Your task to perform on an android device: I have a yoga session early tomorrow morning. In the clock app, set an alarm for 7;00 AM to wake me up.
Image 0: 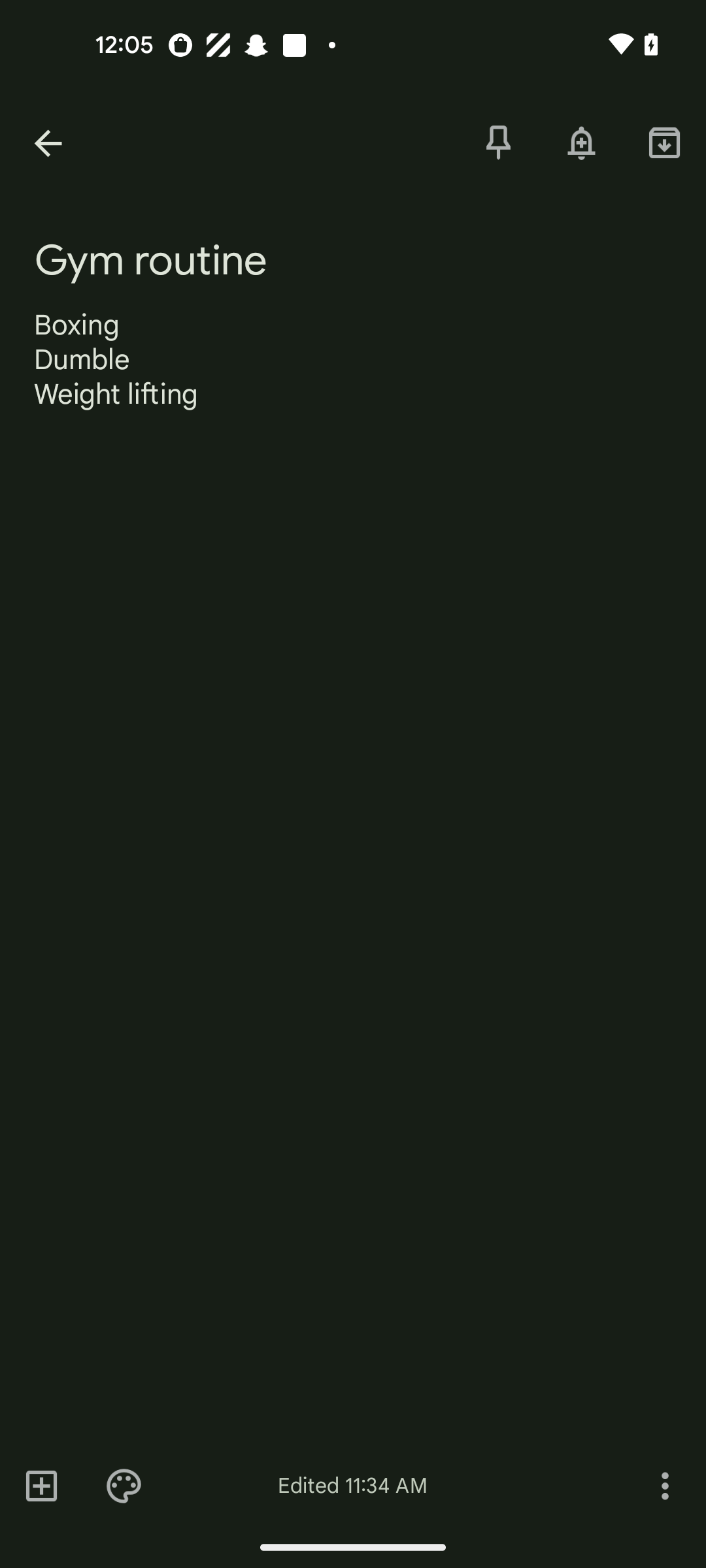
open the clock app
Step 0: open app "Clock"
Image 1: 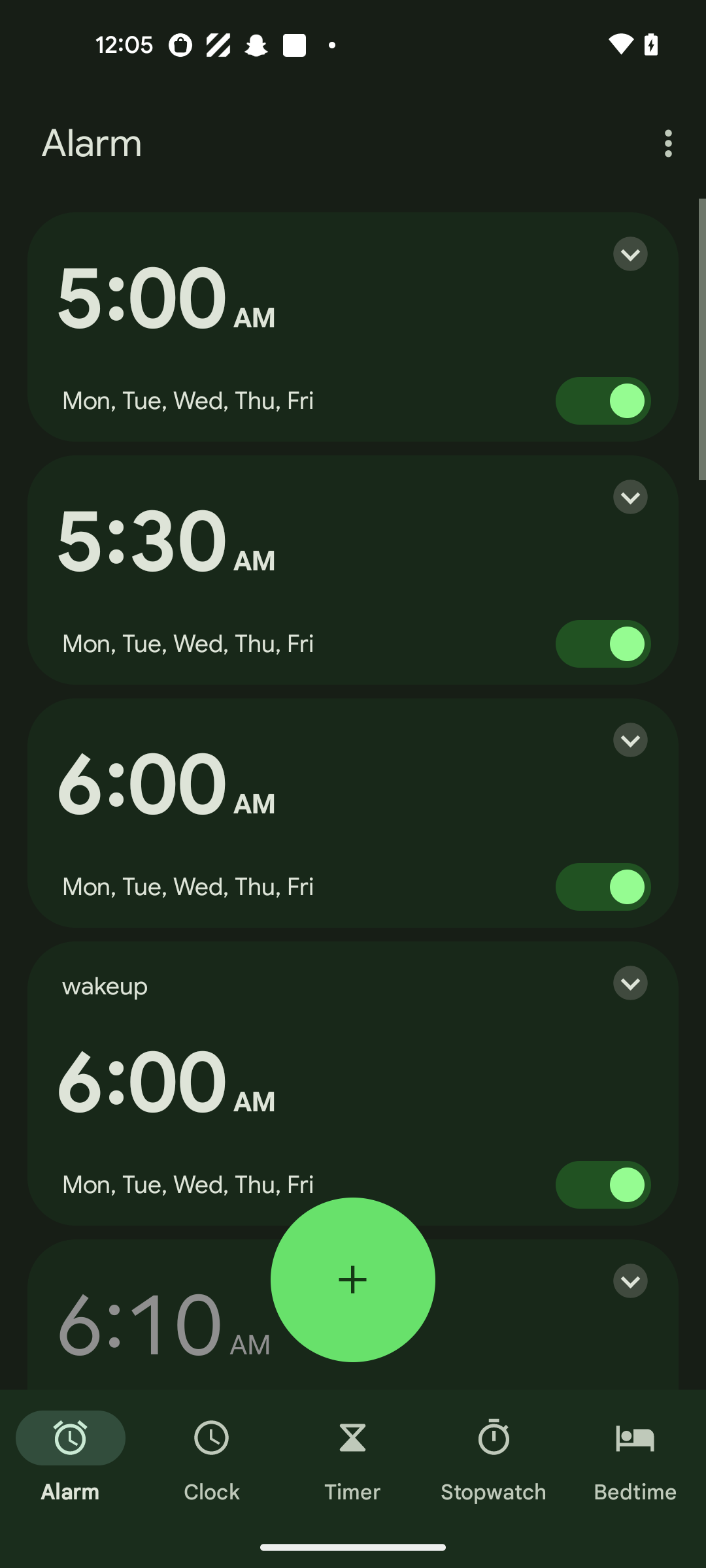
Click on the + icon of the screen
Step 1: click (353, 1279)
Image 2: 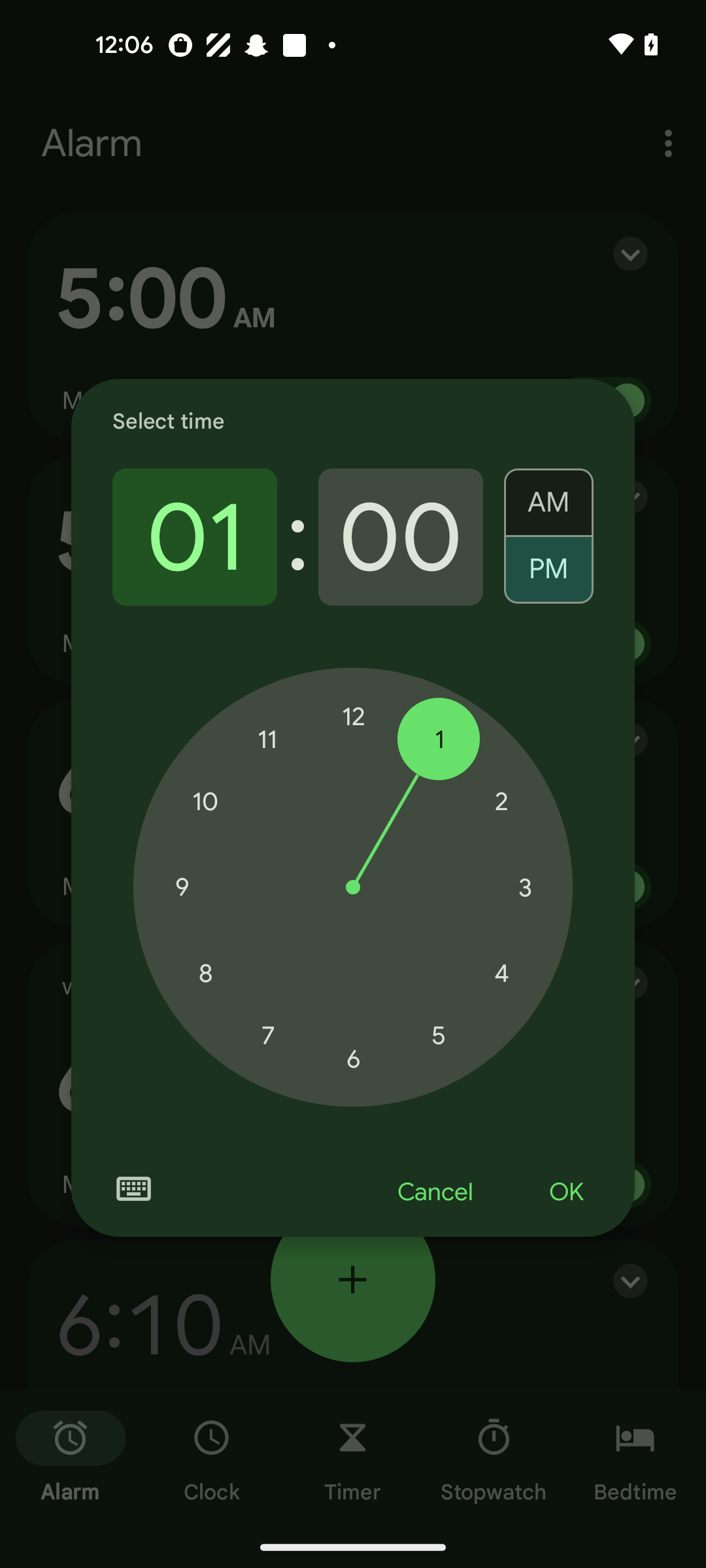
set hours to 7
Step 2: click (267, 1035)
Image 4: 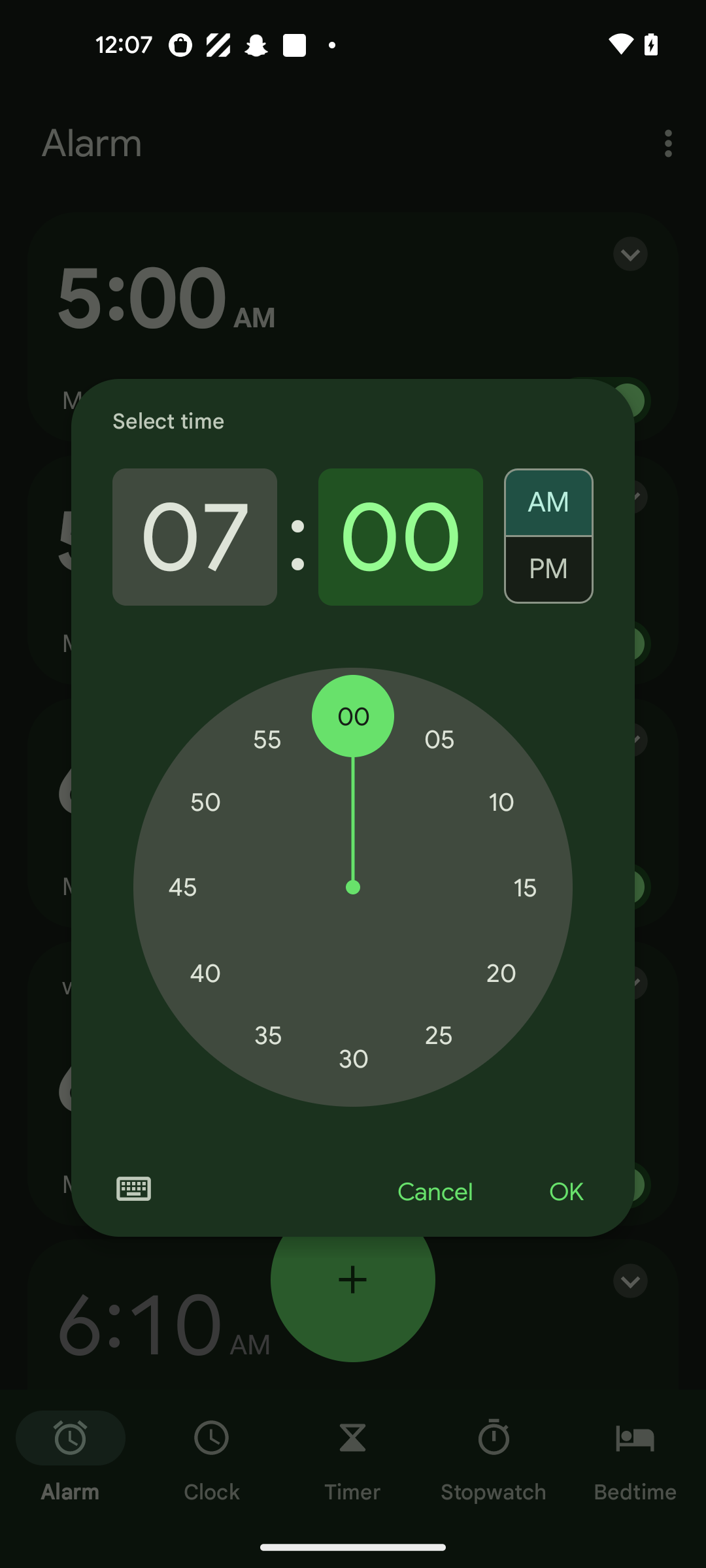
Click on the ok button 
Step 4: click (565, 1192)
Image 5: 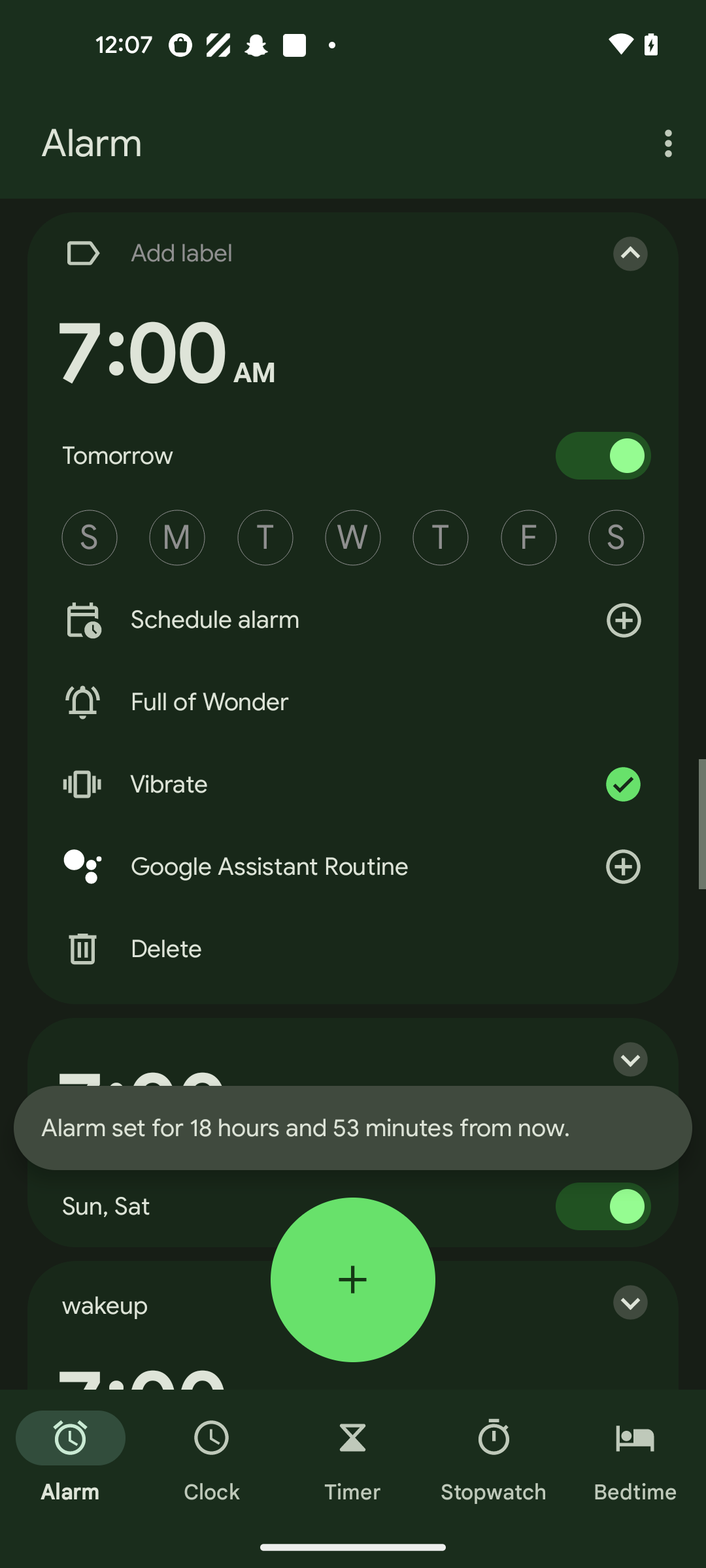
Click on the Add label tab of the screen 
Step 5: click (318, 253)
Image 6: 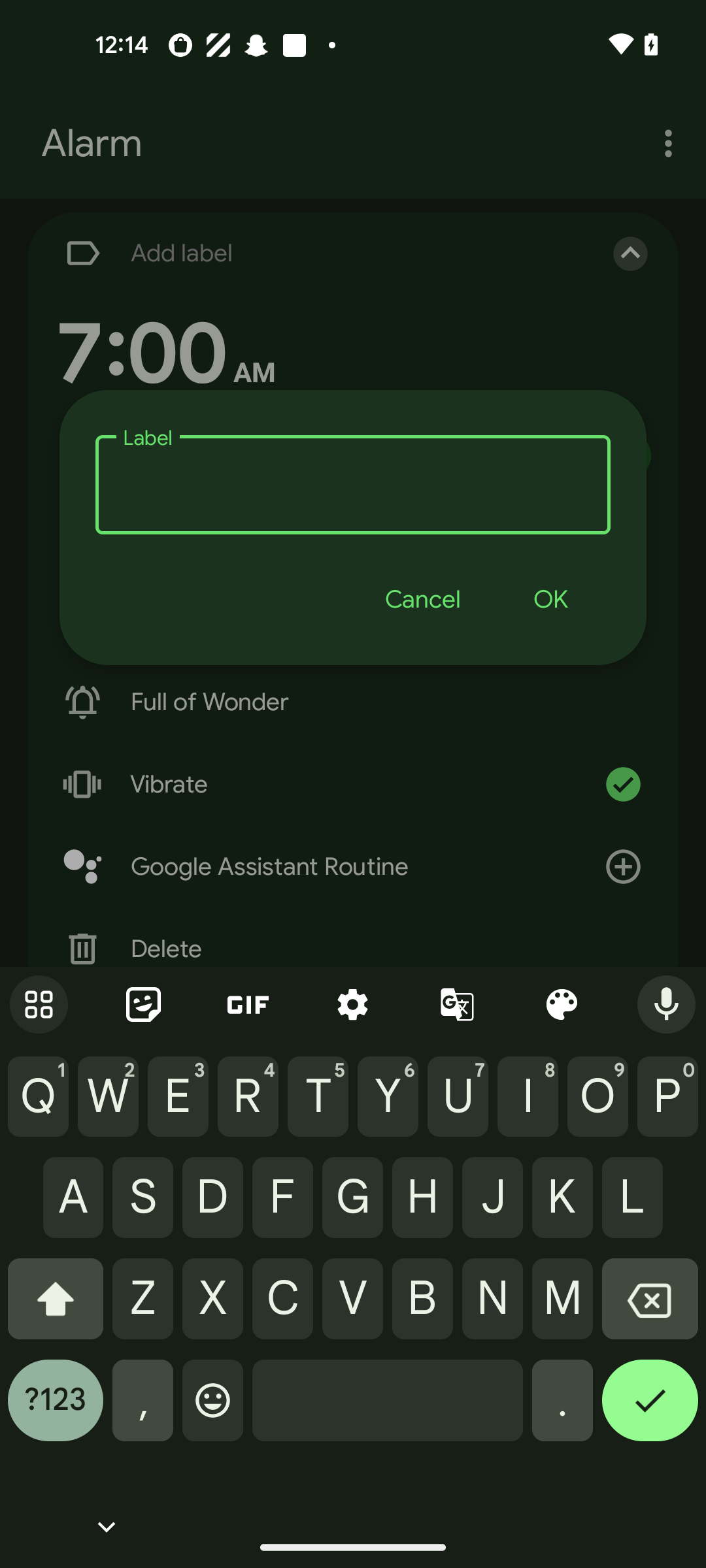
Enter an alarm name as yoga session
Step 6: type "yoga session"